Your task to perform on an android device: Open the Google docs app and share the agents file with dbwscratch.test.id10@gmail.com.
Image 0: 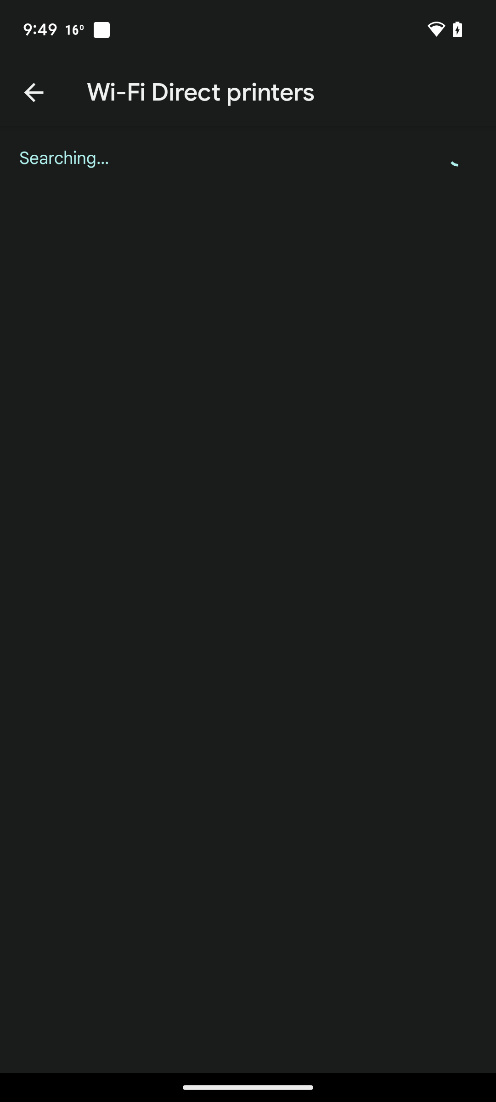
Open the Google docs app
Step 0: open app "Docs"
Image 1: 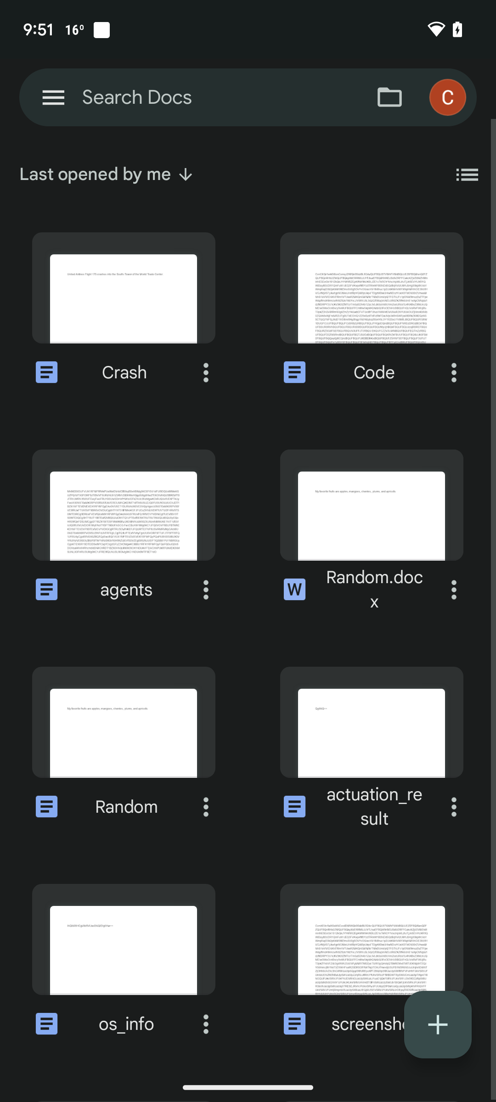
Open the agents document
Step 1: click (123, 529)
Image 2: 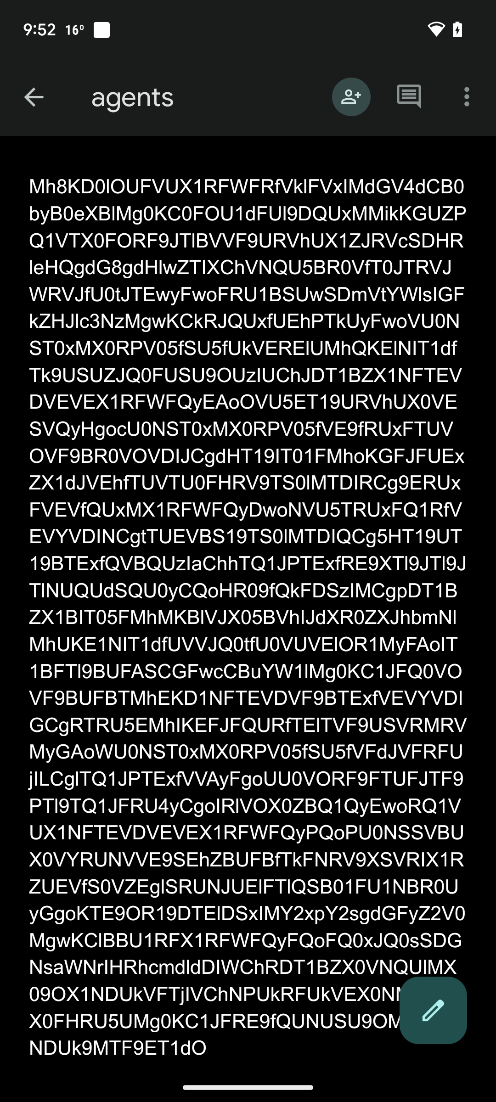
Click on the three dots at the top right corner of the screen
Step 2: click (467, 97)
Image 3: 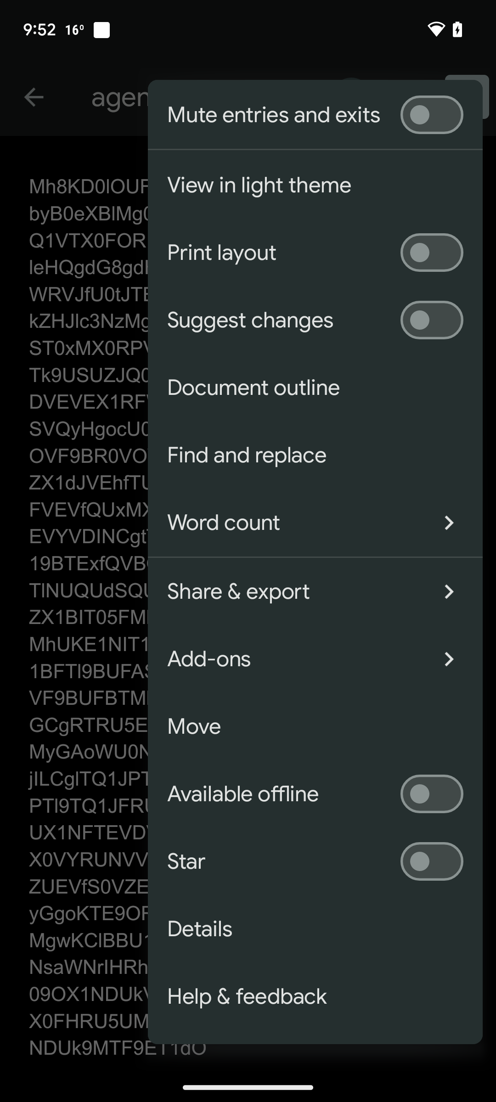
Click on the share & export option
Step 3: click (291, 591)
Image 4: 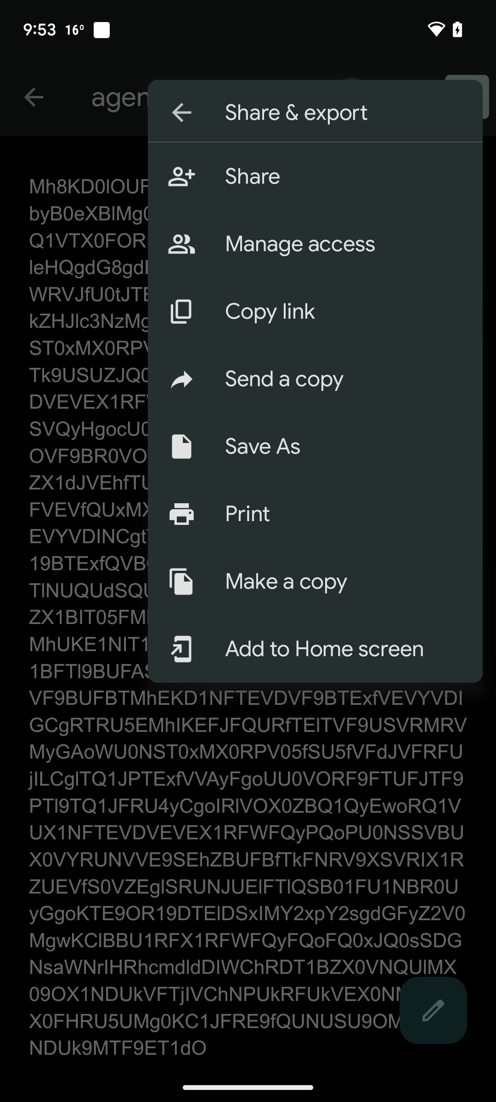
Click on the share option
Step 4: click (344, 176)
Image 5: 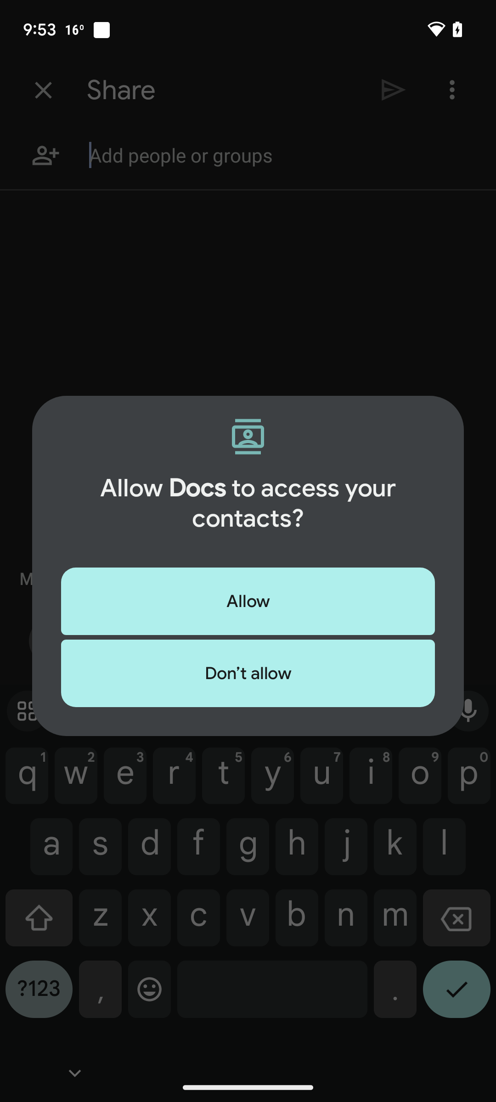
Click on the don't allow button
Step 5: click (248, 673)
Image 6: 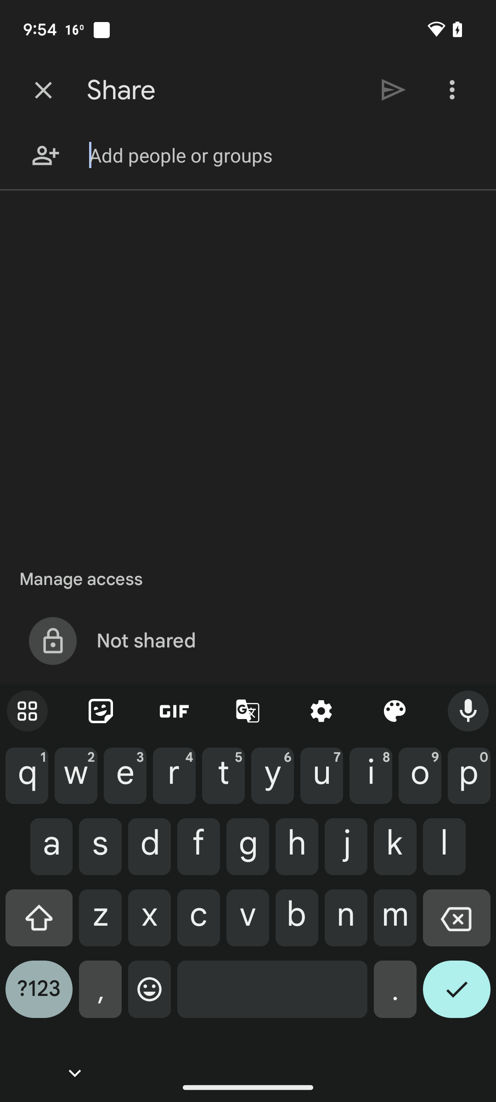
Enter the email id as dbwscratch.test.id10@gmail.com
Step 6: type "dbwscratch.test.id10@gmail.com"
Image 7: 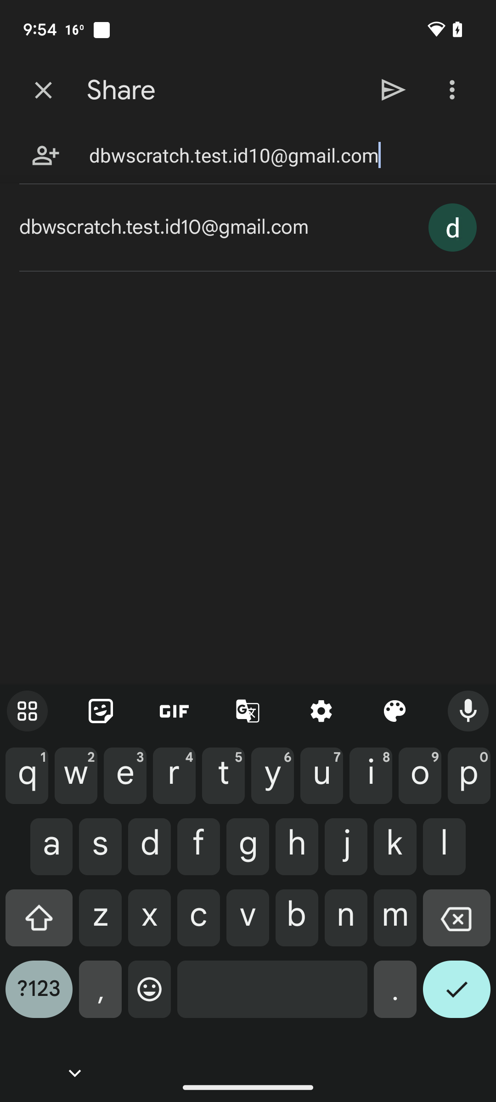
Click on the tick icon on the keyboard
Step 7: click (457, 996)
Image 9: 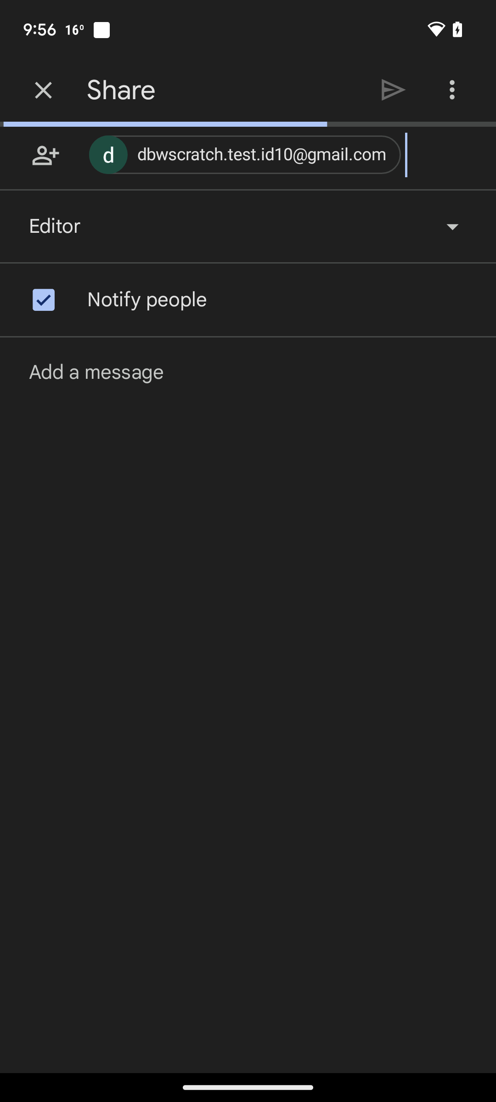
Click on the send icon at the top of the screen
Step 9: wait